Your task to perform on an android device: Create a note in the Keep Notes app with the heading Grocery write and write items like,  otas, yogut, meat, juice, fruit and vegetables in the note body since I'm going grocery shopping and don't want to forget anything.
Image 0: 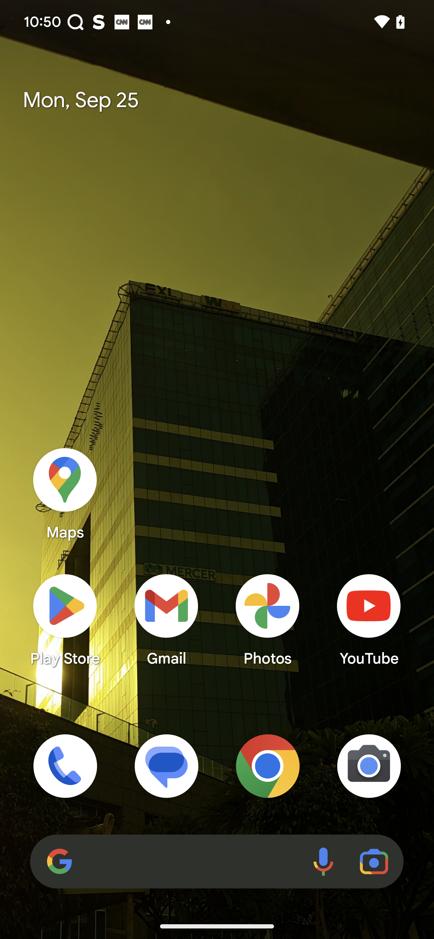
Open Keep Notes app
Step 0: open app "Keep Notes"
Image 1: 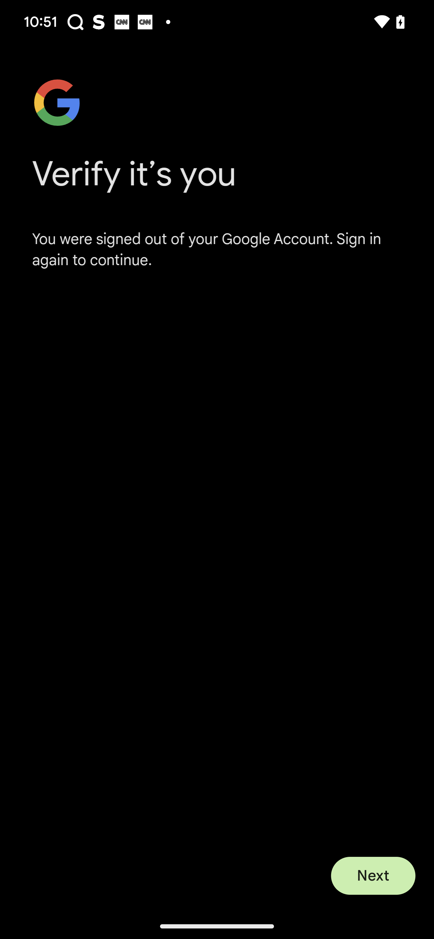
Open Keep Notes app
Step 1: wait
Image 2: 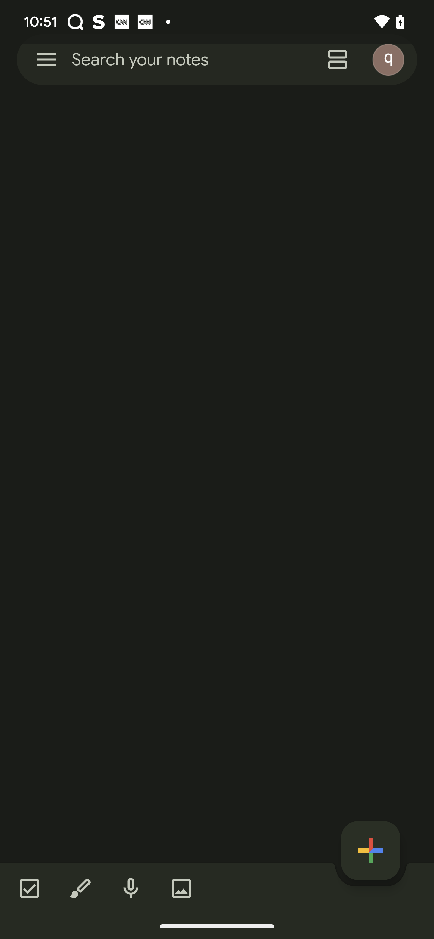
Click on the add icon 
Step 2: click (370, 850)
Image 3: 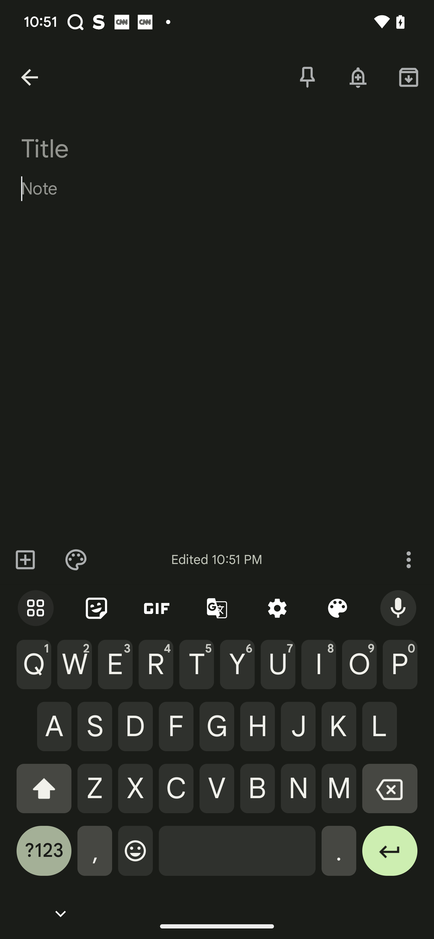
Type Grocery in the title bar
Step 3: type "Grocery"
Image 4: 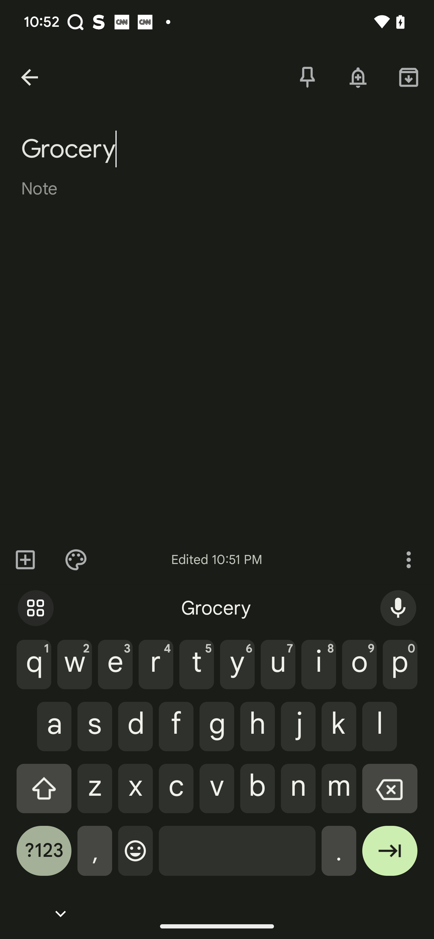
Click on the note bar
Step 4: click (217, 199)
Image 5: 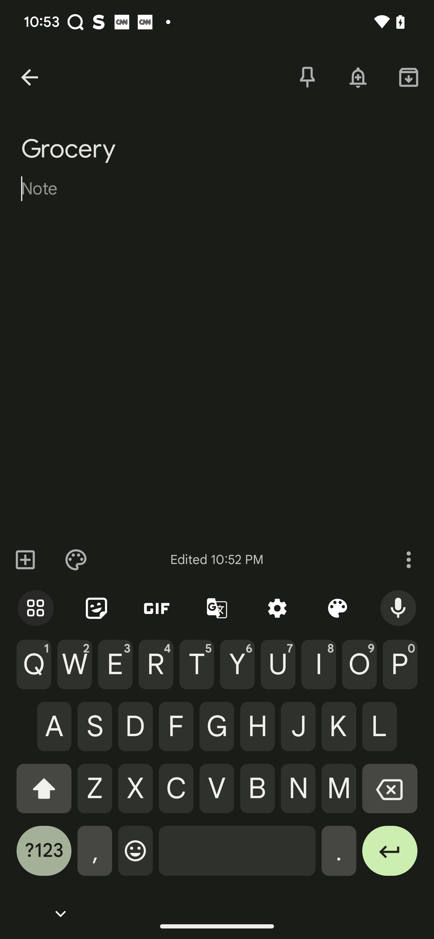
Type Items in the note bar
Step 5: type "Items"
Image 6: 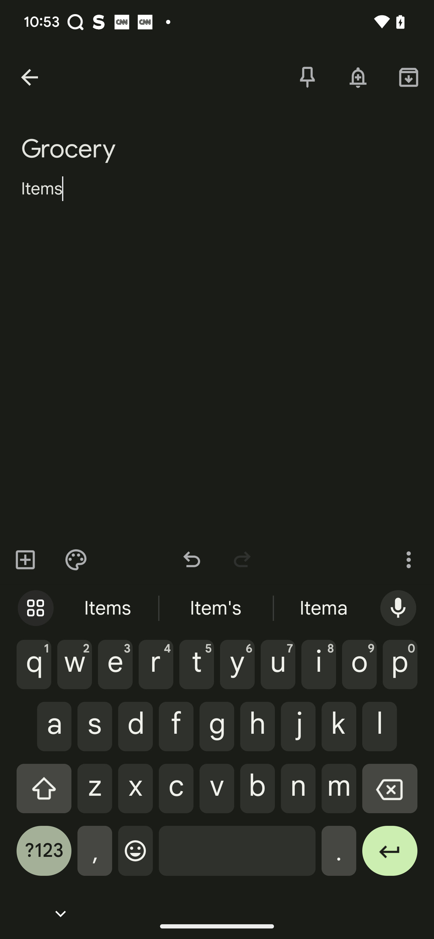
Click on the enter button at the right bottom of the screen
Step 6: click (390, 857)
Image 7: 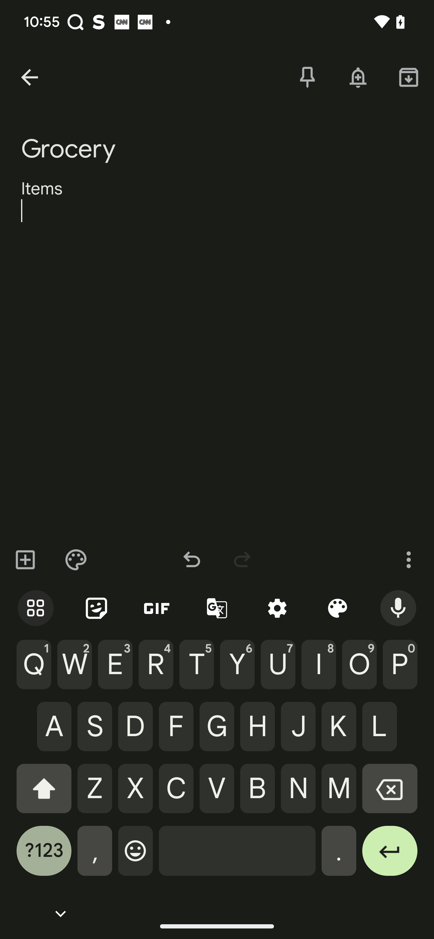
Click on the enter button at the right bottom of the screen
Step 7: click (390, 857)